Your task to perform on an android device: i am going to do grocery shopping and i dont want to do it again on the same day , create a note with a list of grocery items which are Gluten free flour , Baking Powder ,Corn meal ,maple syrup ,Stevia , Brown sugar . 
Image 0: 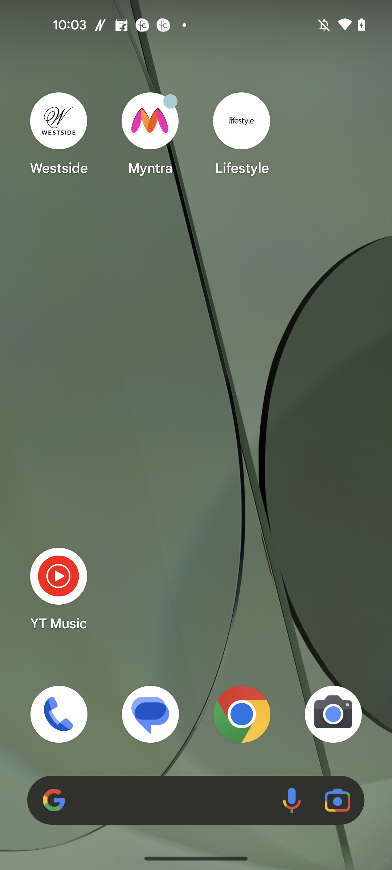
Open the Keep notes app
Step 0: open app "Keep Notes"
Image 1: 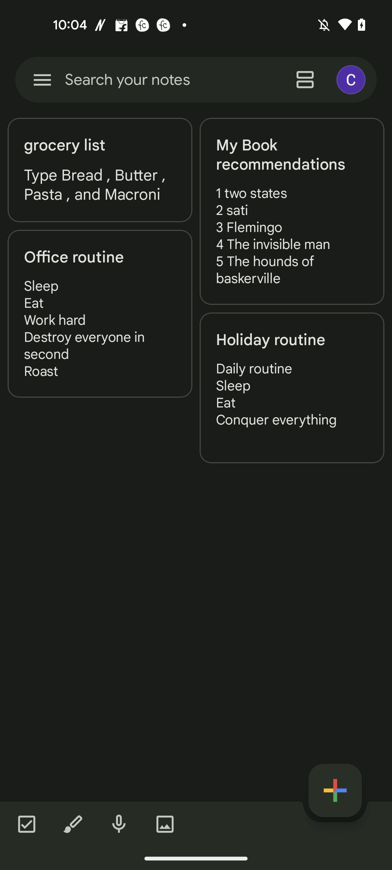
Click on the plus icon at the bottom right corner of the screen
Step 1: click (335, 790)
Image 2: 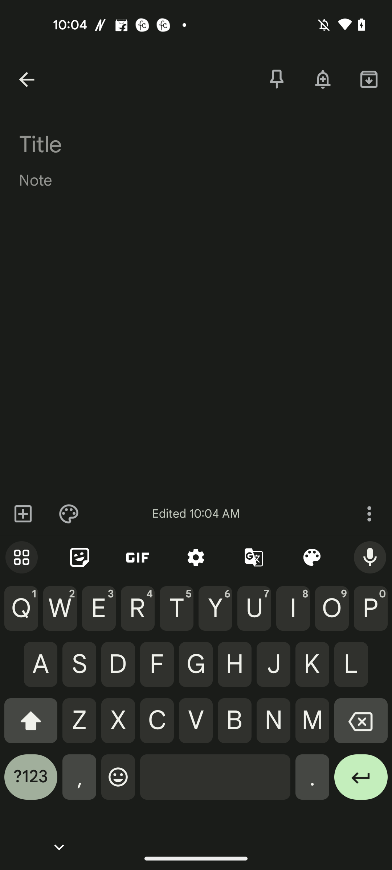
Add the list Gluten free flour , Baking Powder ,Corn meal ,maple syrup ,Stevia , Brown sugar .
Step 2: type "Gluten free flour , Baking Powder ,Corn meal ,maple syrup ,Stevia , Brown sugar ."
Image 3: 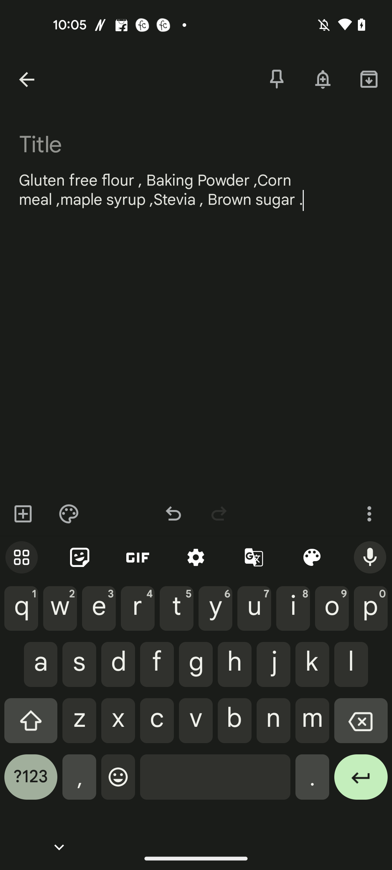
Go to the title section
Step 3: click (100, 142)
Image 4: 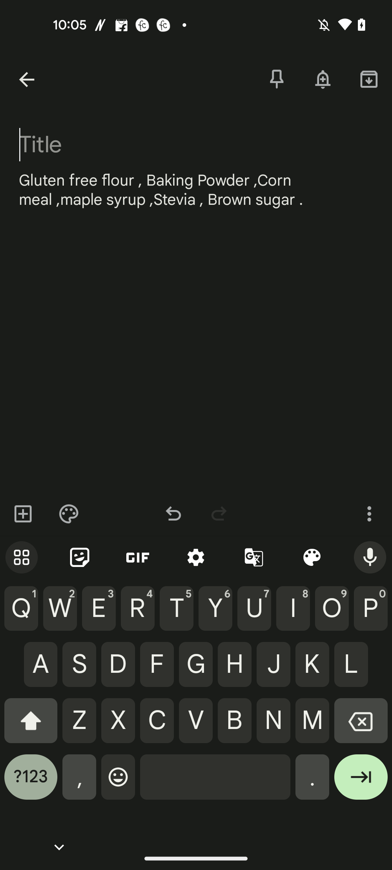
Add the title as Grocery list
Step 4: type "Grocery list"
Image 5: 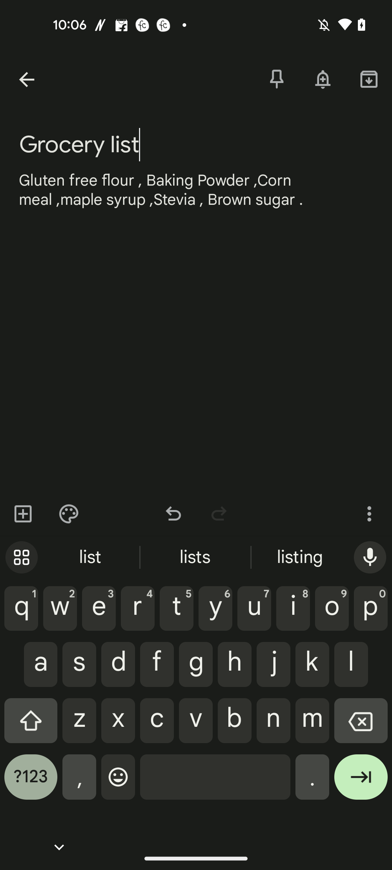
Click on the download icon at the top right corner of the screen
Step 5: click (369, 79)